Your task to perform on an android device: View the schedule of the train from "Rome to Canzo" at 17:20, such as departure and arrival times, stations, etc.
Image 0: 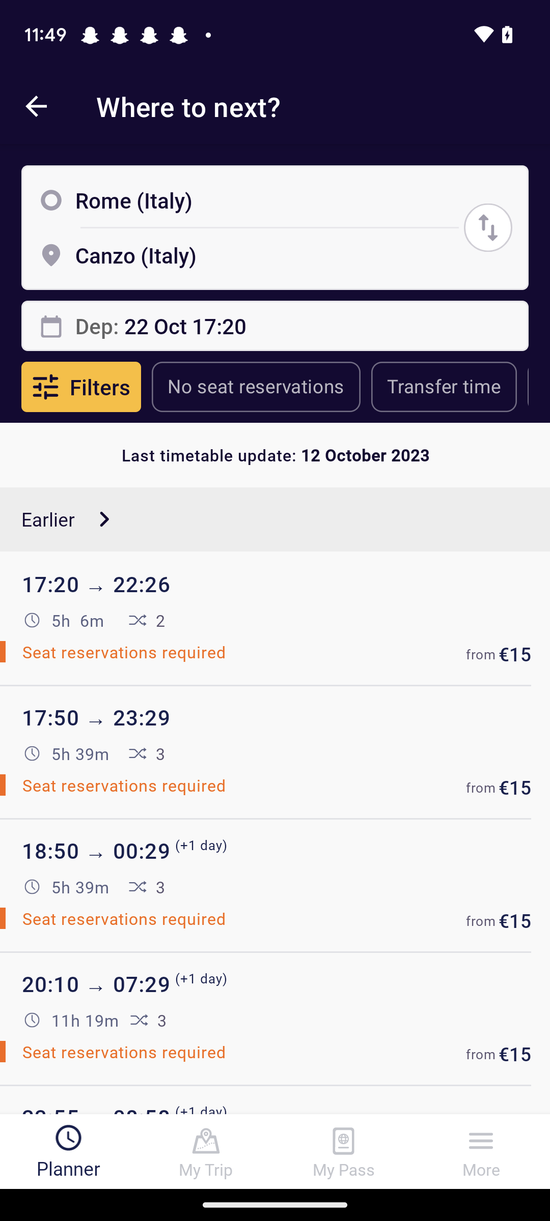
Click on the first tab.
Step 0: click (275, 768)
Image 1: 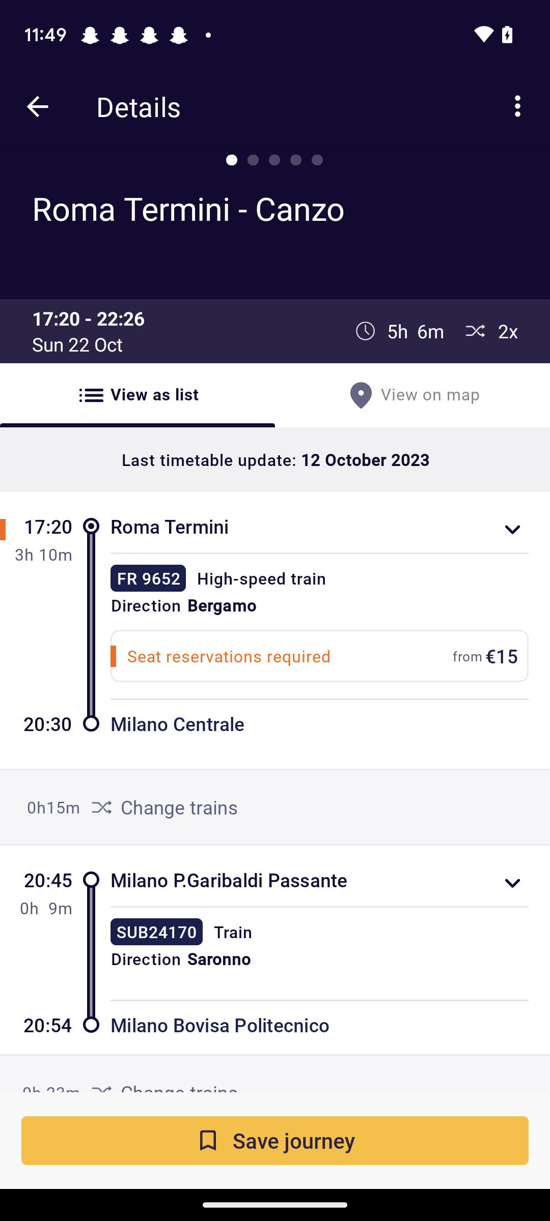
Click on the first "Down-side "icon.
Step 1: click (512, 517)
Image 2: 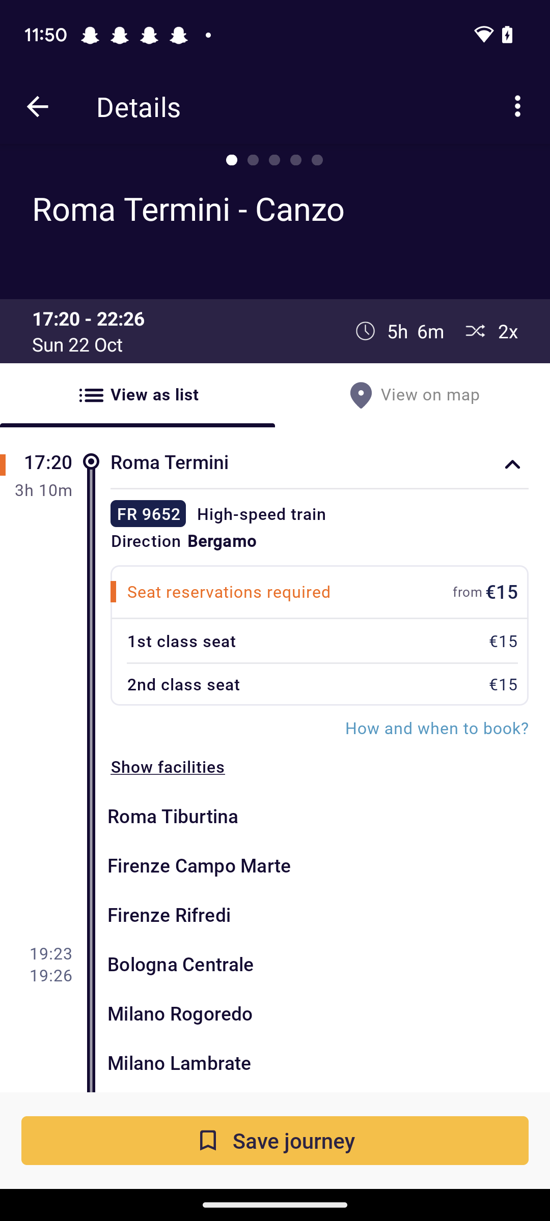
Scroll up to view the stations.
Step 2: scroll down
Image 3: 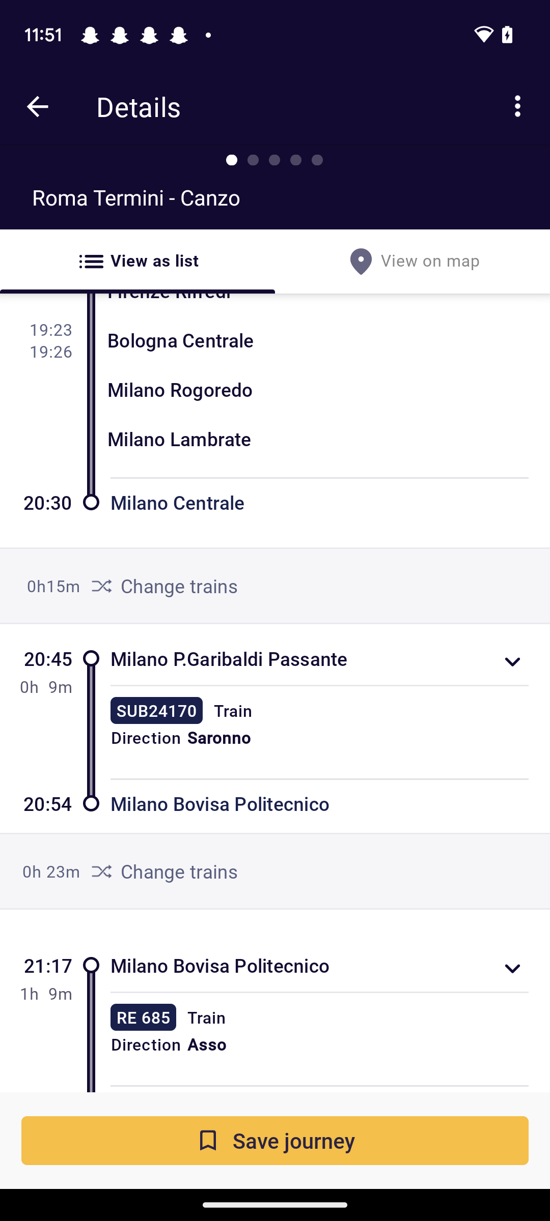
Click on the first "Down-side "icon.
Step 3: click (512, 661)
Image 4: 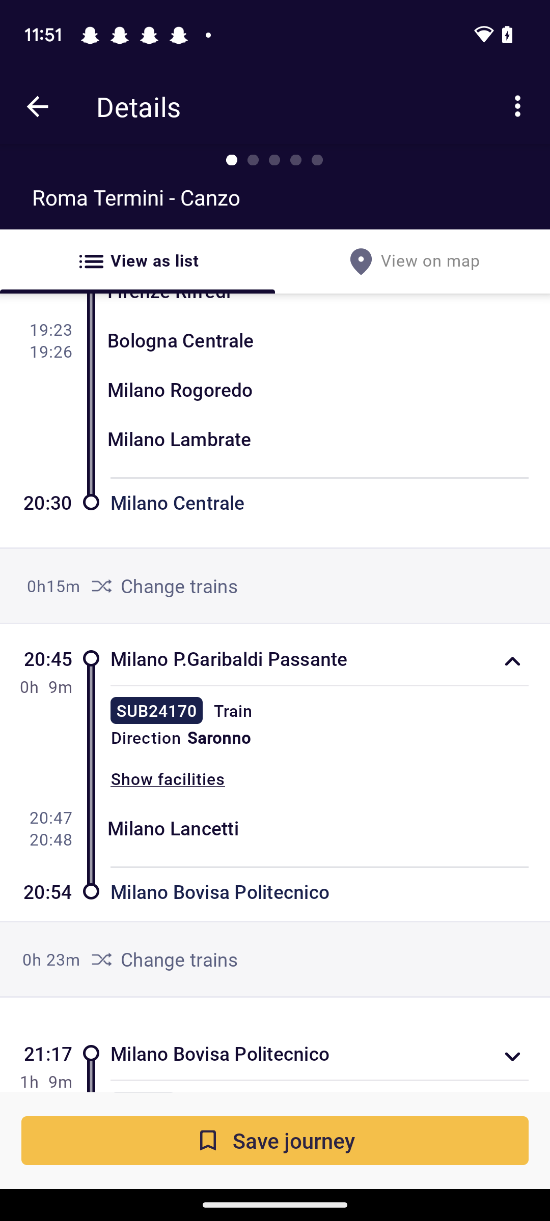
Click on the second "Down-side "icon.
Step 4: click (512, 1051)
Image 5: 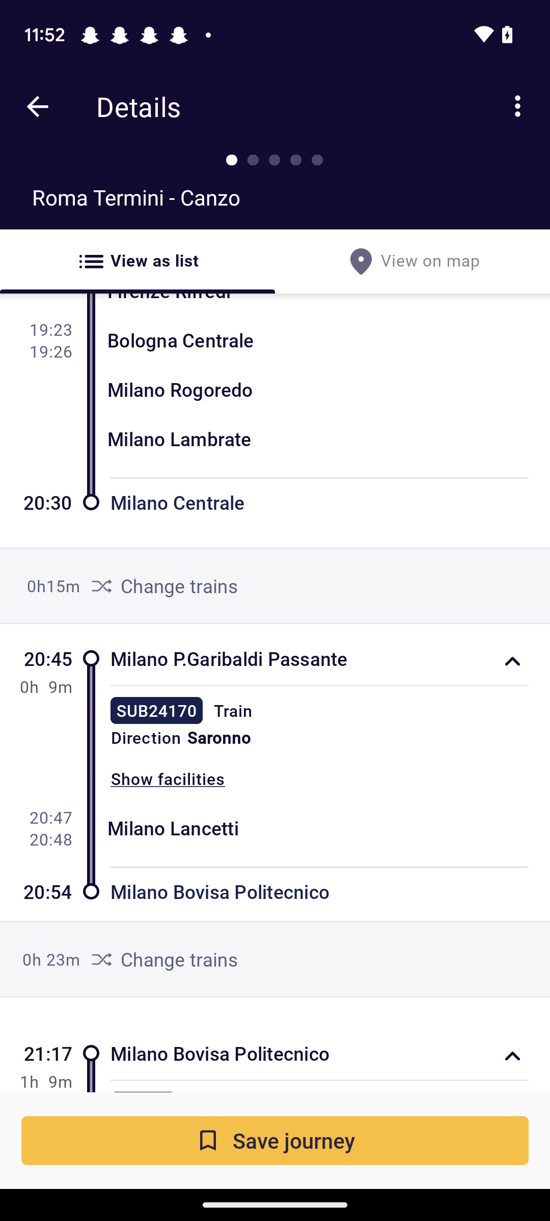
scroll Up
Step 5: scroll down
Image 6: 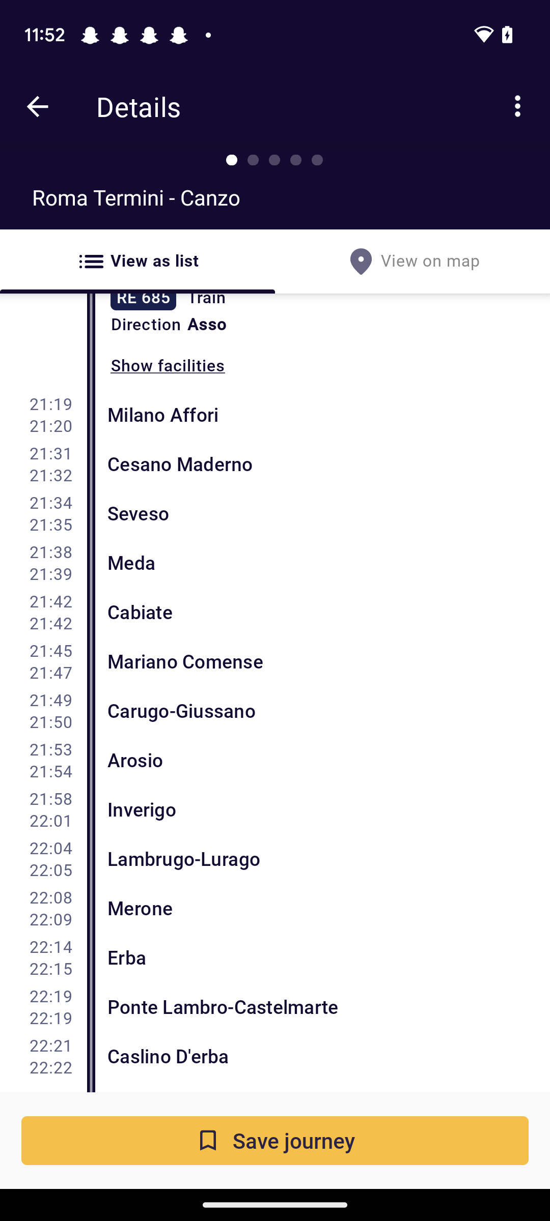
scroll Up
Step 6: scroll down